Your task to perform on an android device: I don't have a Screwdrive in my tool kit, so search for a screwdriver kit for me in the desertcart app.
Image 0: 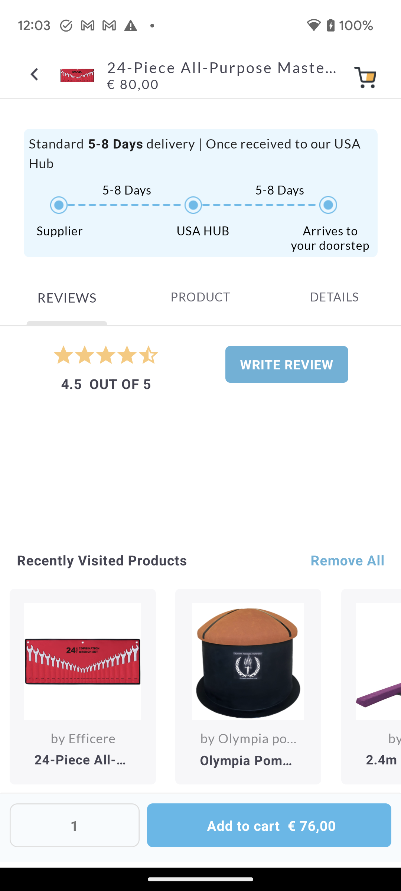
Go back to the previous page to view the search option.
Step 0: press back button
Image 1: 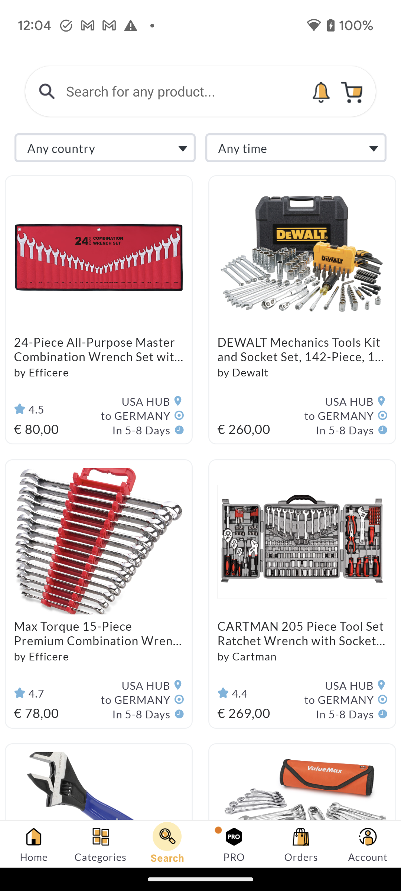
Click on the search bar at the top of the screen to search for the screwdriver kit.
Step 1: click (184, 91)
Image 2: 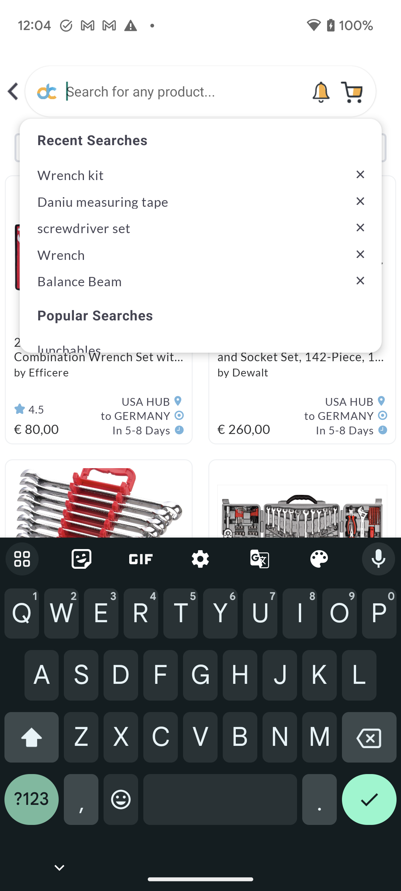
Type Screwdriver kit in the search bar.
Step 2: type "Screwdriver kit"
Image 3: 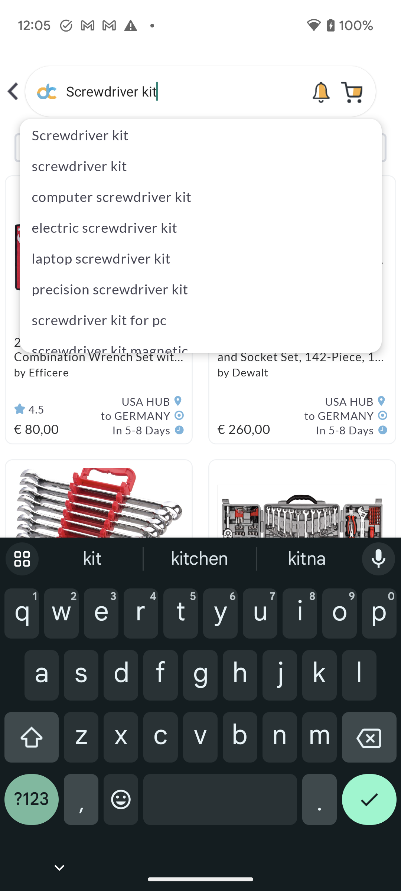
Click on the right tick icon at the bottom right corner of the screen to view the search result.
Step 3: click (369, 805)
Image 4: 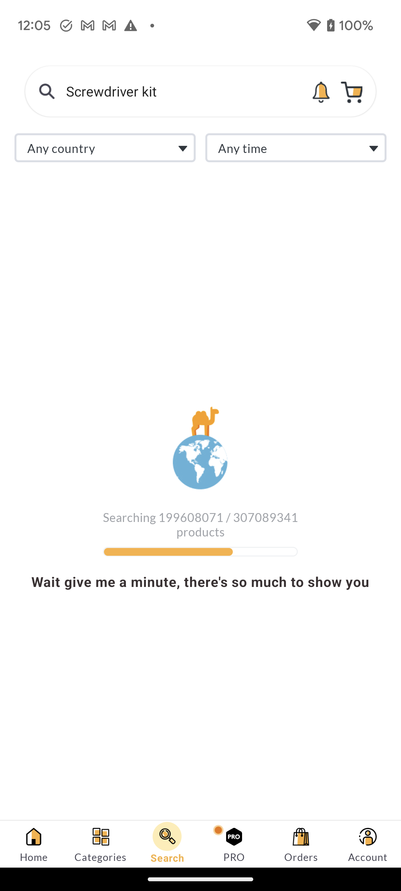
Click on the right tick icon at the bottom right corner of the screen to view the search result.
Step 4: wait